Your task to perform on an android device: In the Sketchbook app, Since I have some spare time, I'm thinking about creating a Sketch and adjusting the canvas size to 1080 x 2264.
Image 0: 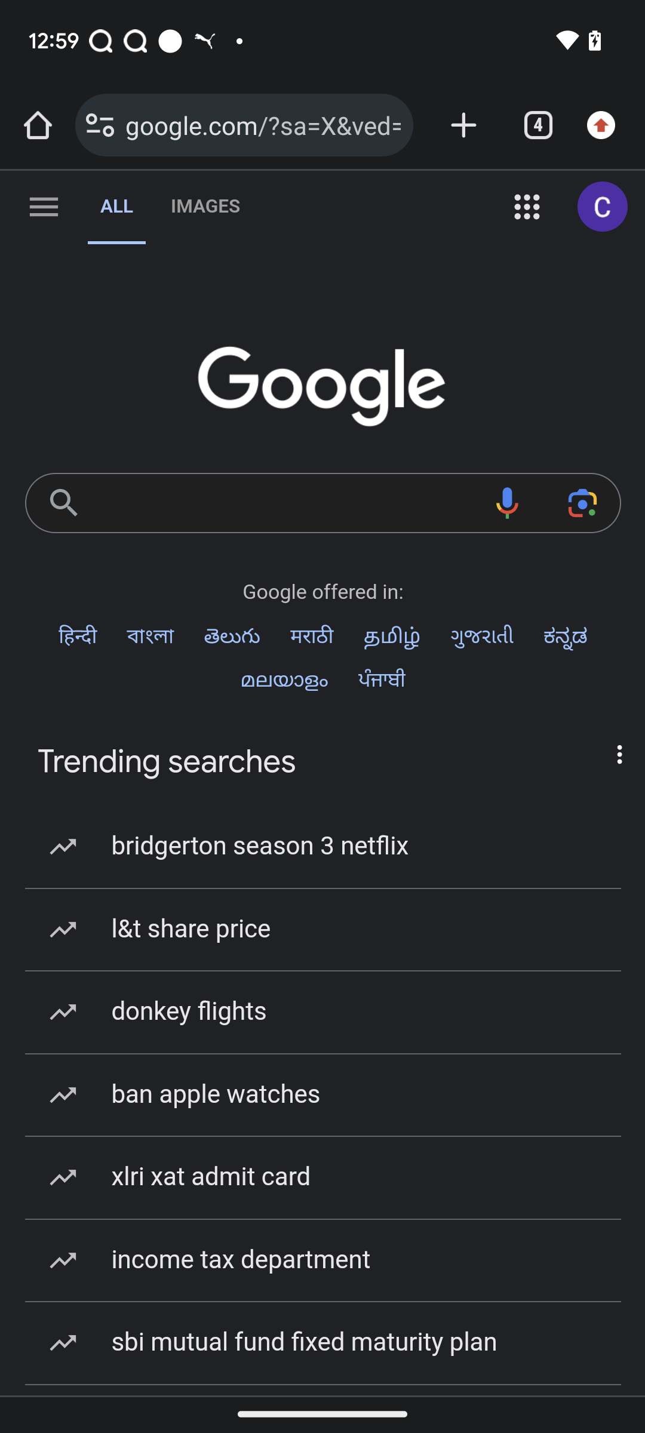
Open sketchbook app
Step 0: open app "Sketchbook"
Image 1: 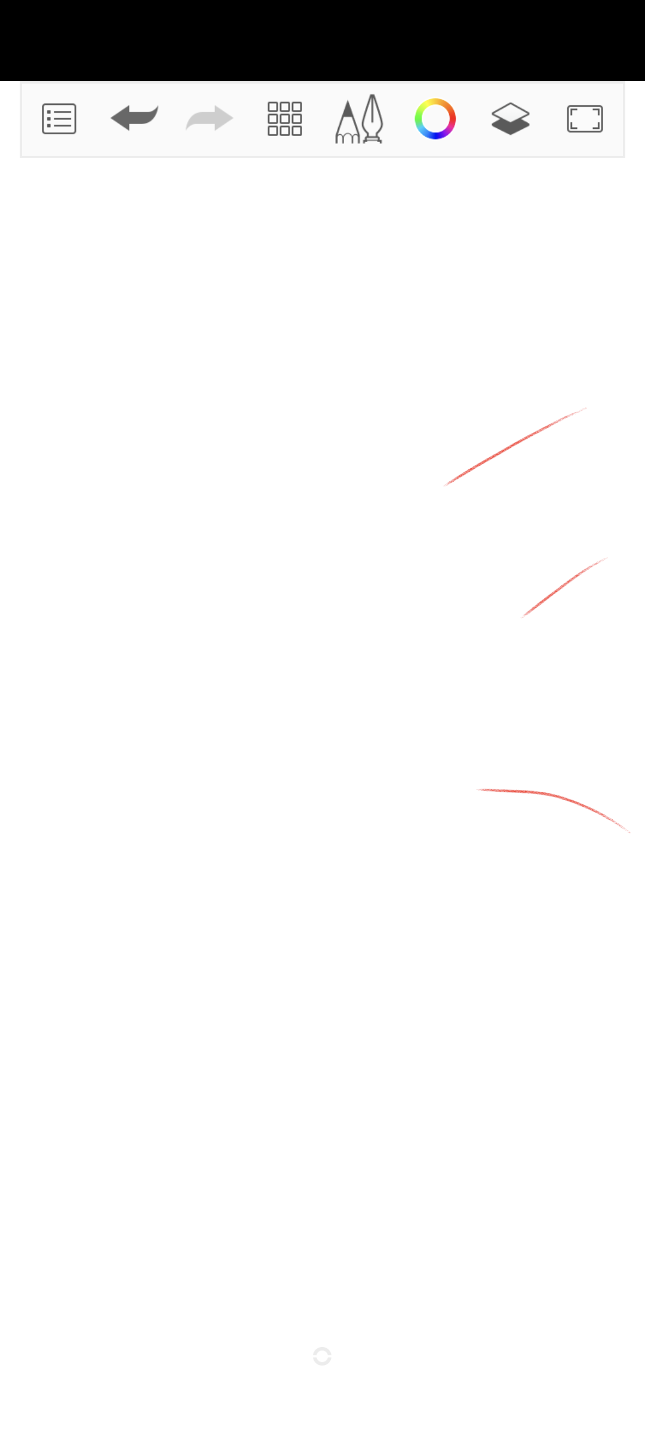
Click on the menu icon at the top left of the screen
Step 1: click (61, 125)
Image 2: 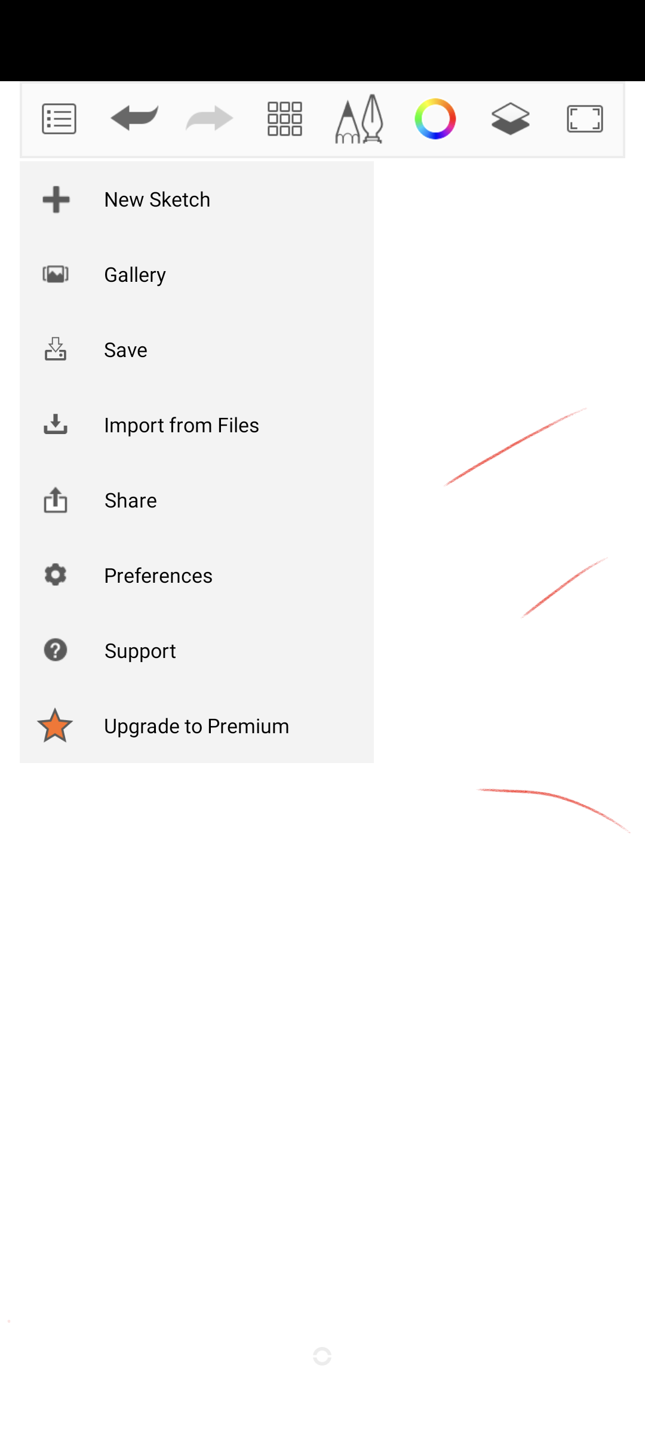
Click on the new sketch option
Step 2: click (157, 198)
Image 3: 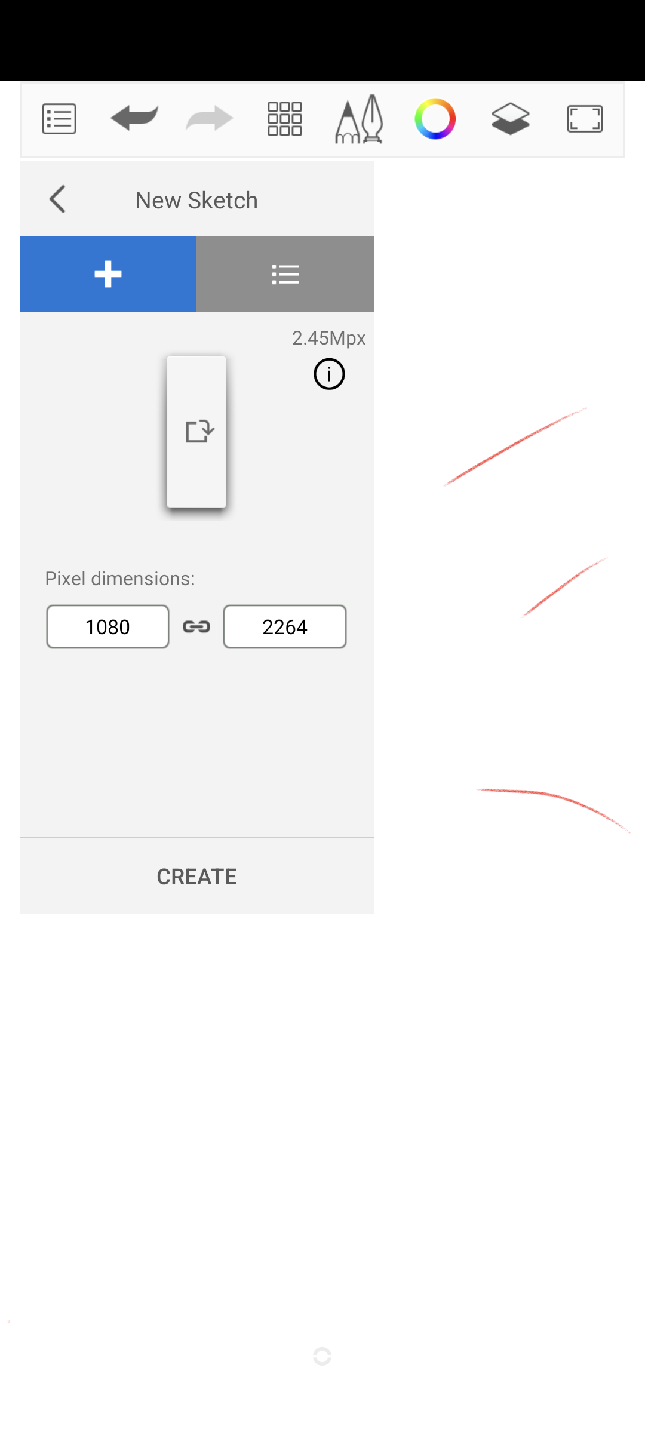
Click on the create option
Step 3: click (196, 875)
Image 4: 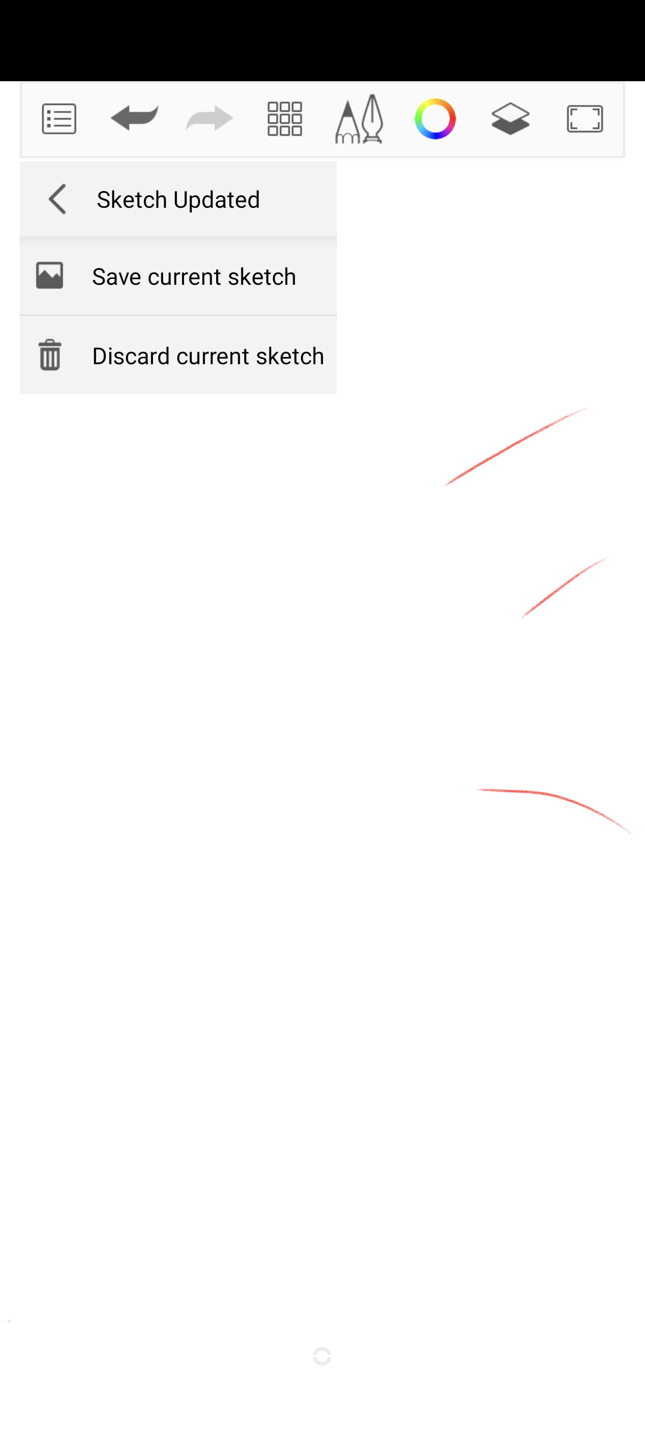
click on the discard current sketch option
Step 4: click (208, 355)
Image 5: 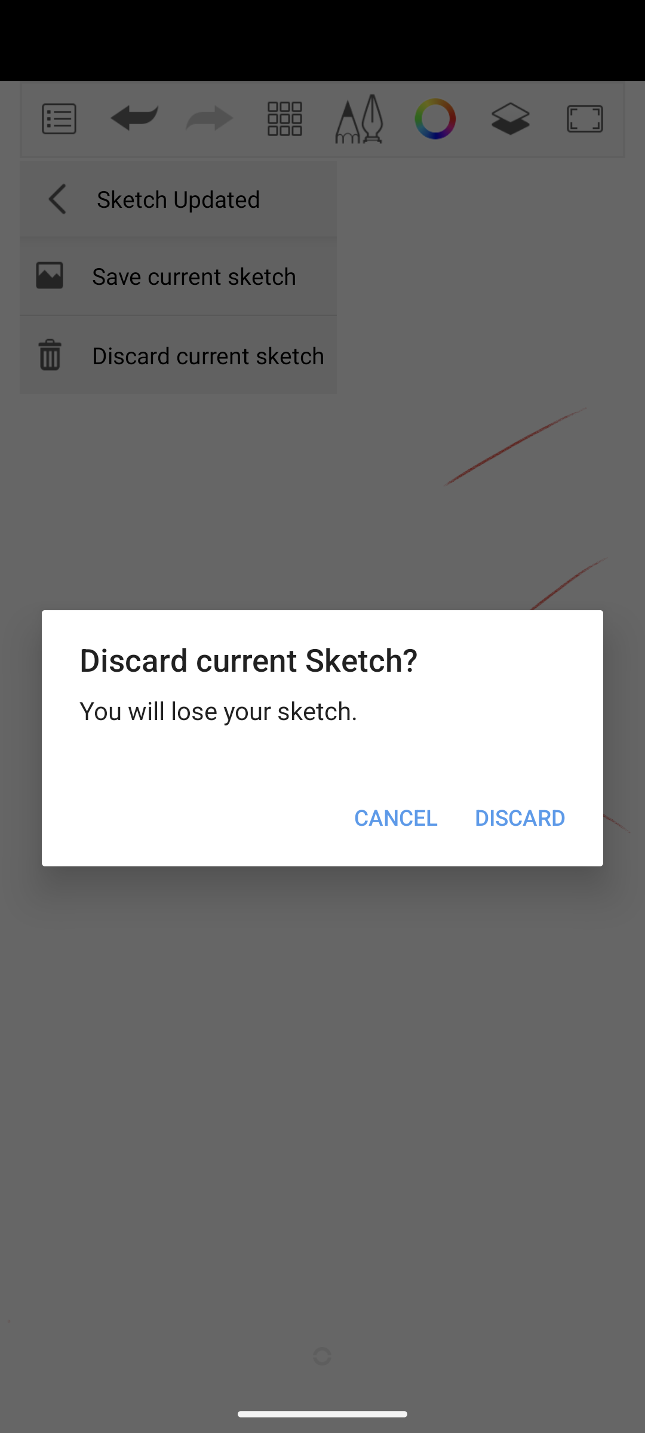
Click on the discard option
Step 5: click (520, 817)